Your task to perform on an android device: I am planning to visit Venice, Italy, so I will view some nearby attractions.
Image 0: 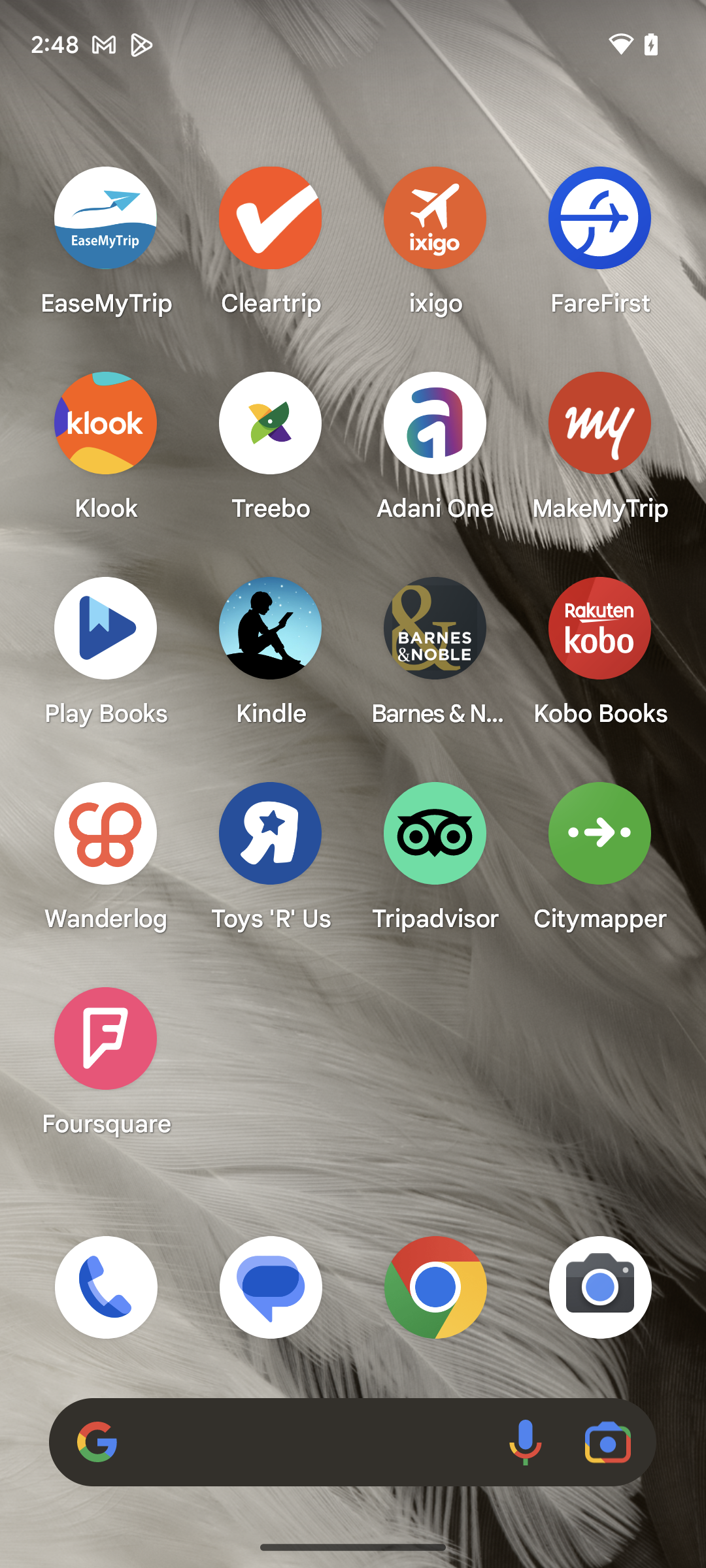
Open Foursquare app
Step 0: open app "Foursquare"
Image 1: 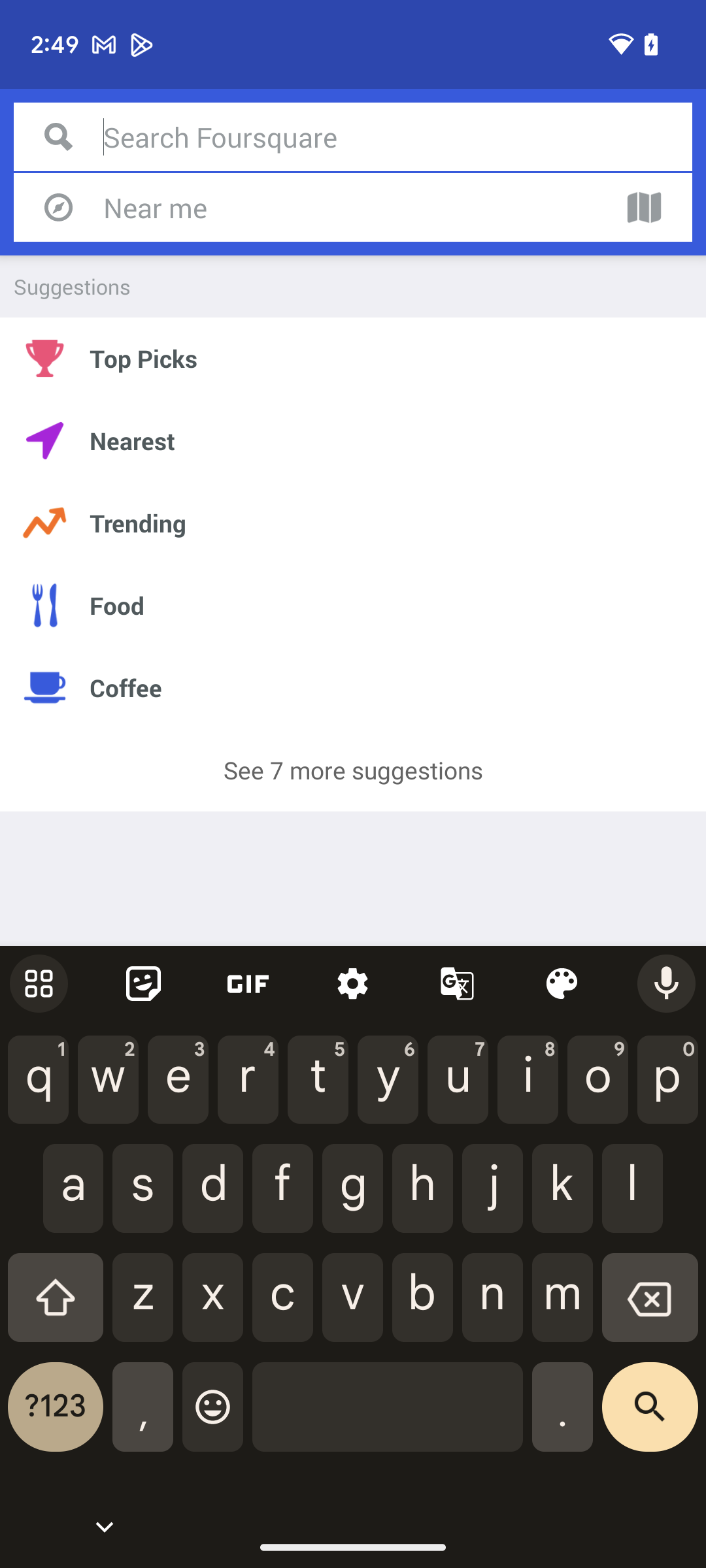
Click on the search box
Step 1: click (397, 137)
Image 2: 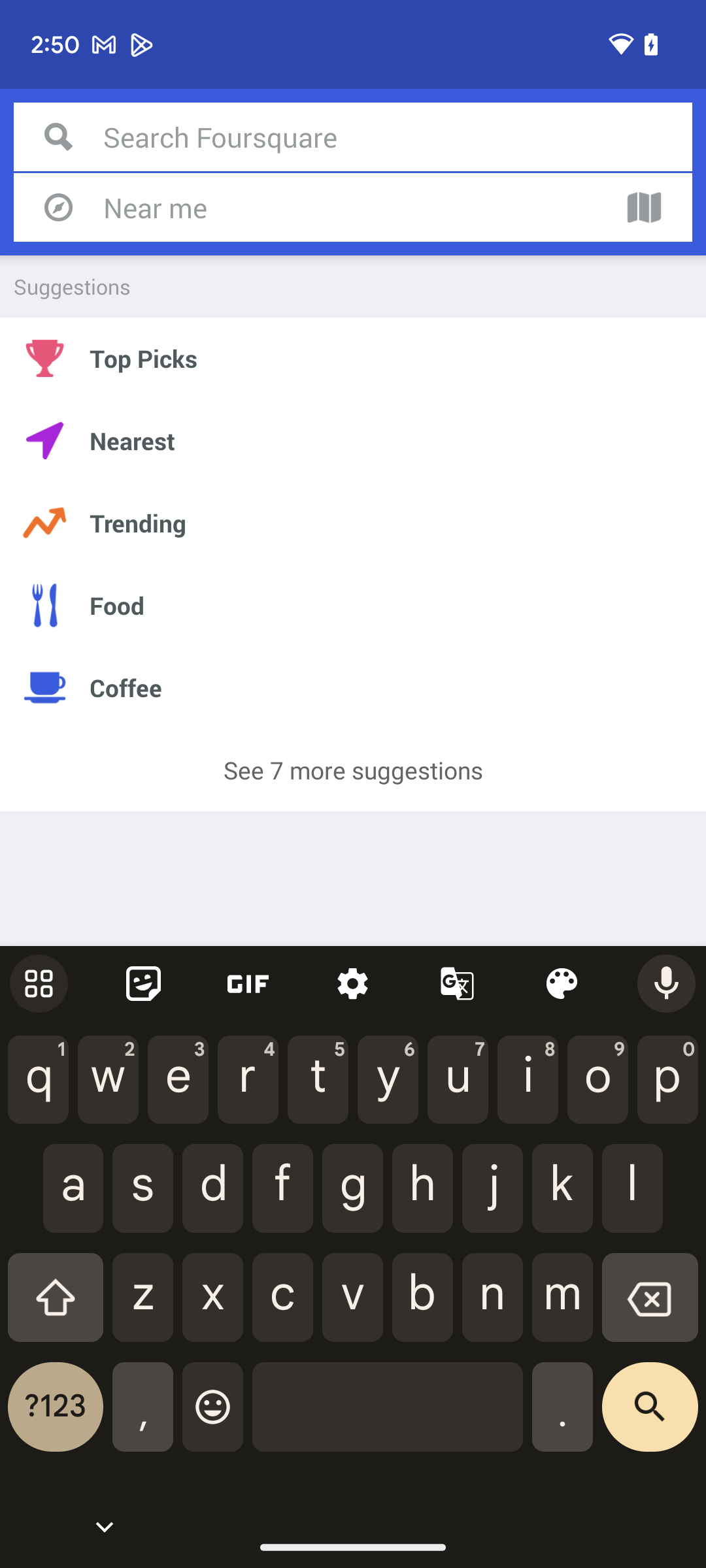
Type Venice
Step 2: type "Venice"
Image 4: 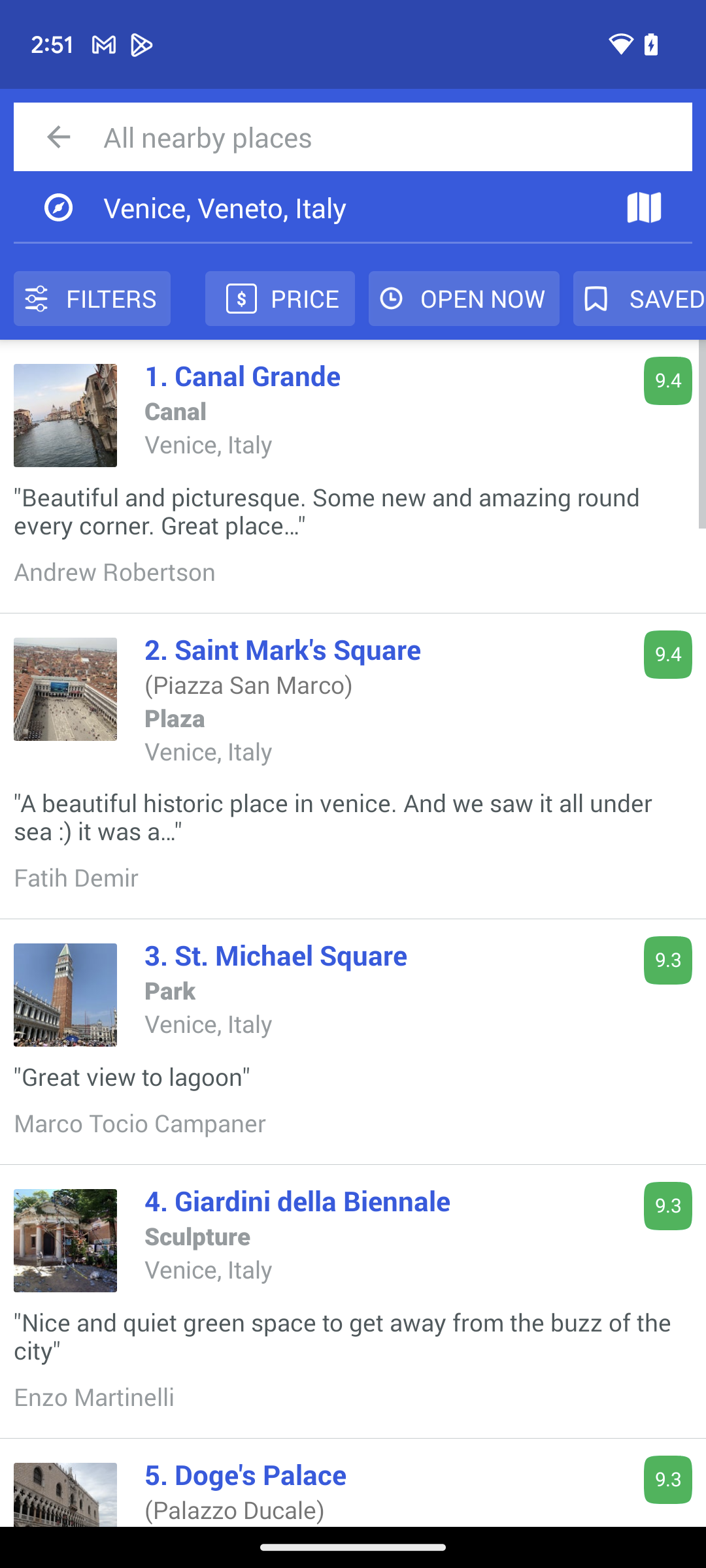
Swipe up
Step 4: scroll down